Your task to perform on an android device: In the Taskeet app, export all reminders as a file.
Image 0: 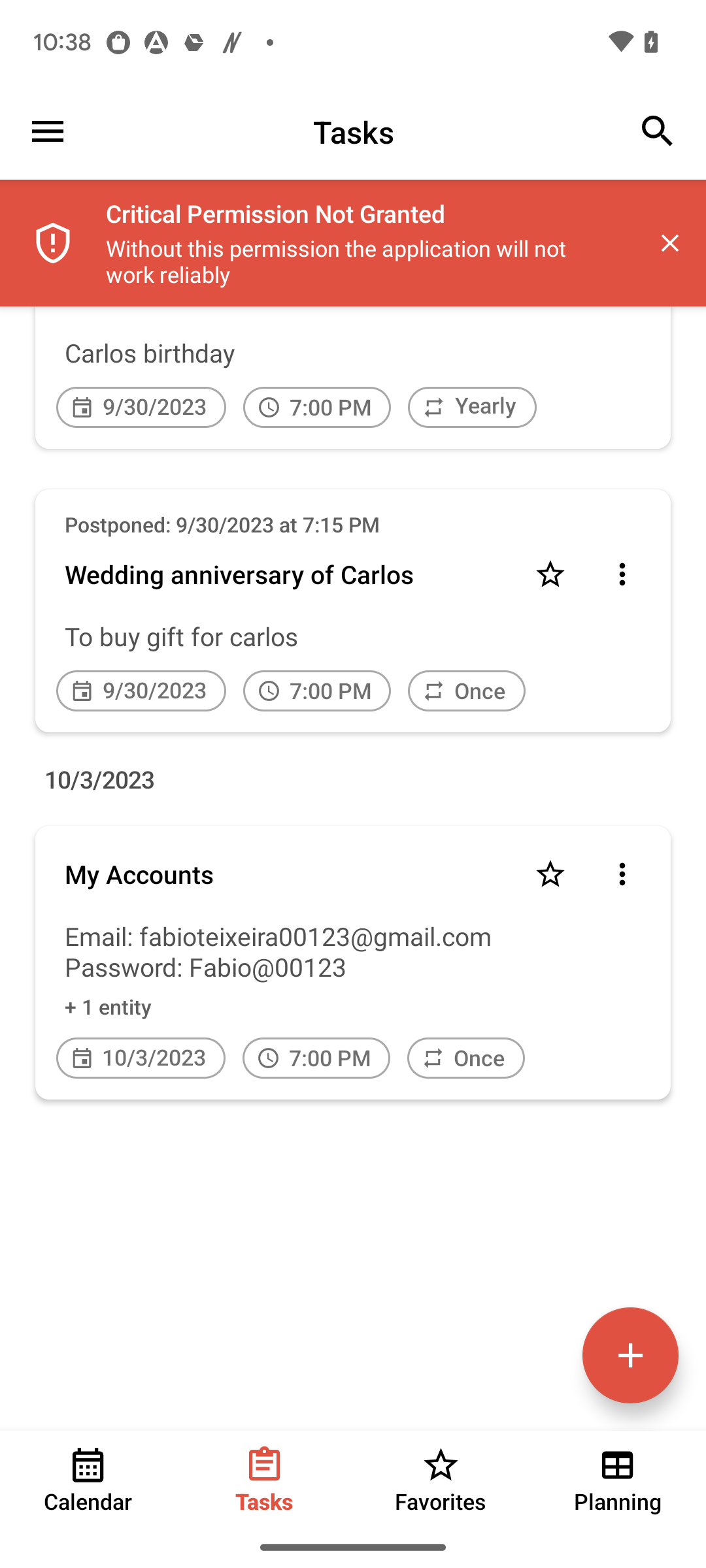
Click on the three bar menu at the top left corner of the screen
Step 0: click (353, 131)
Image 1: 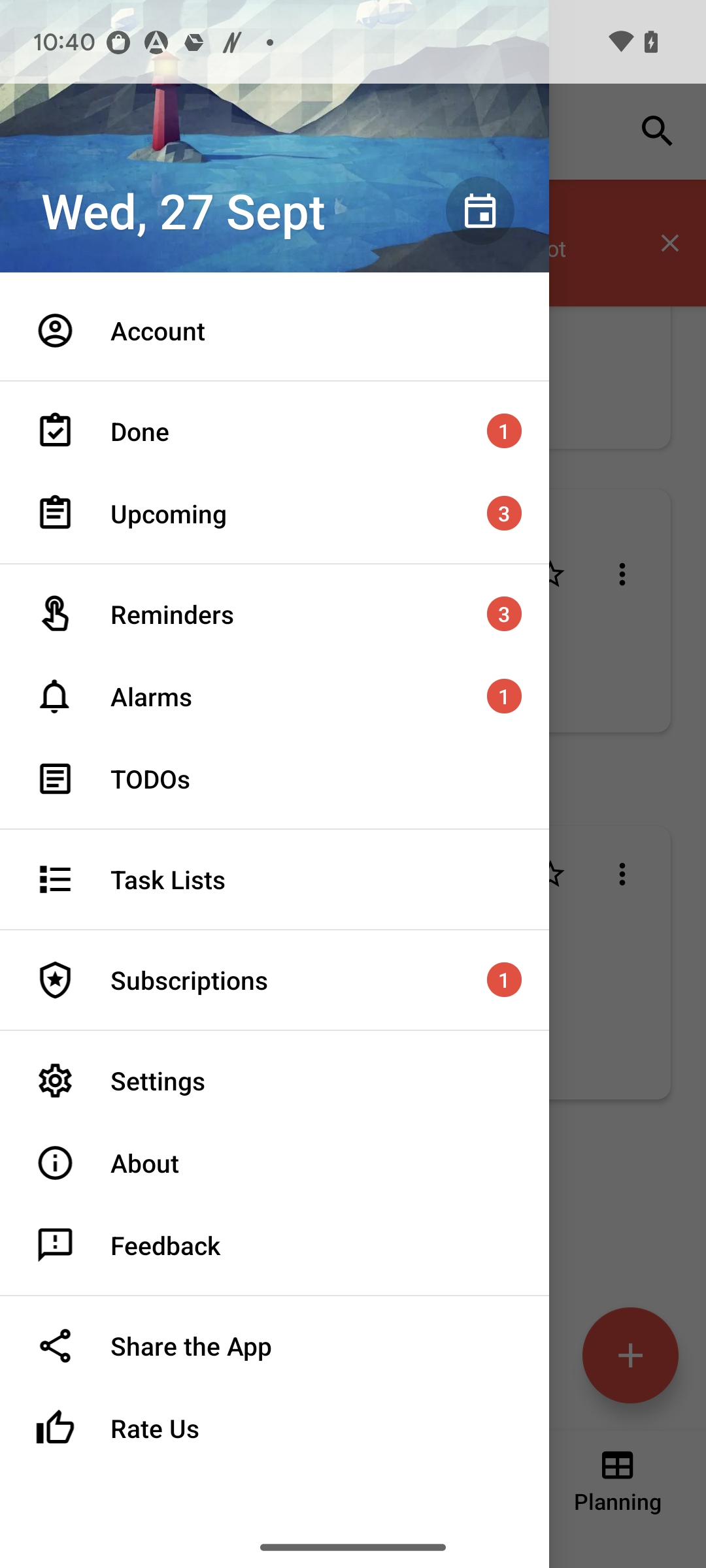
Go to the settings
Step 1: click (316, 1080)
Image 2: 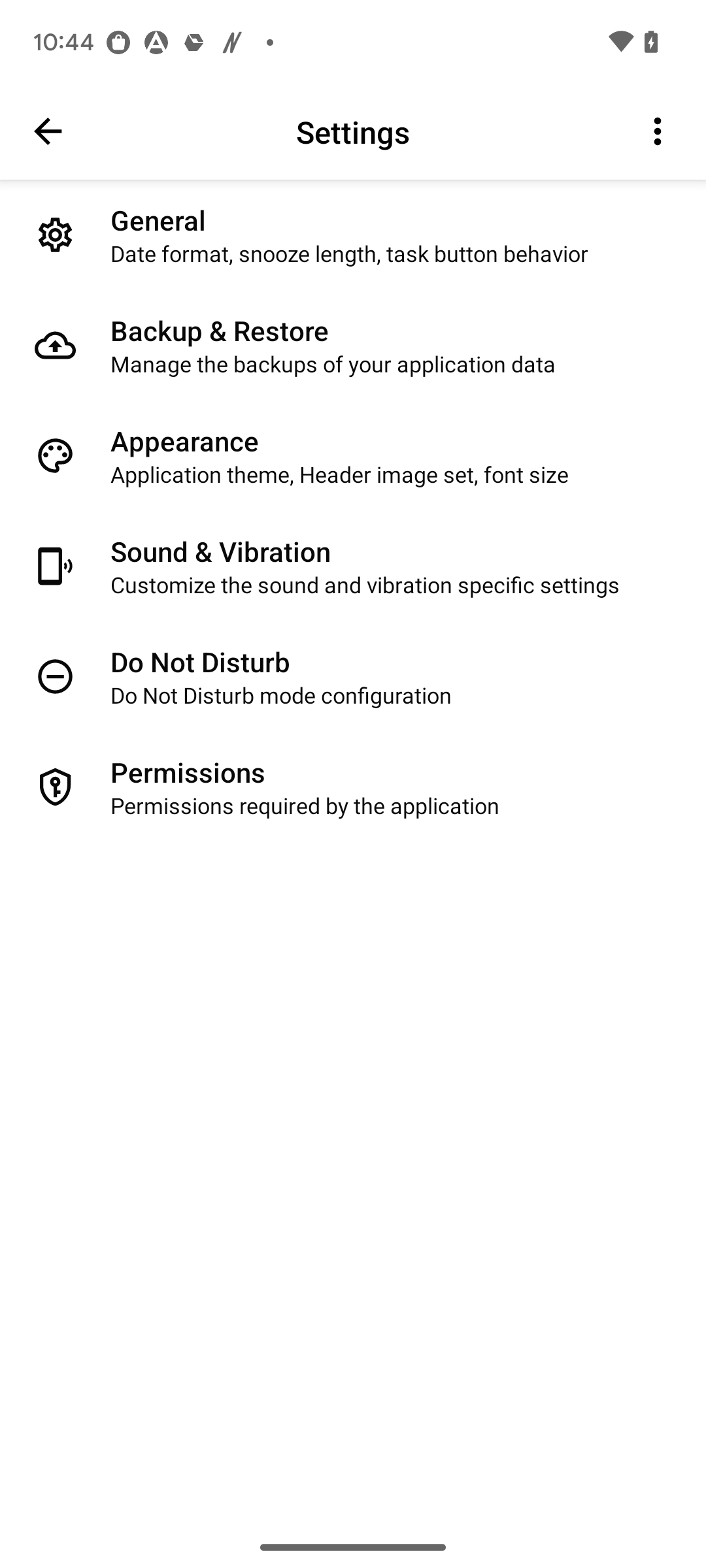
Click on the Backup & Restore
Step 2: click (220, 330)
Image 3: 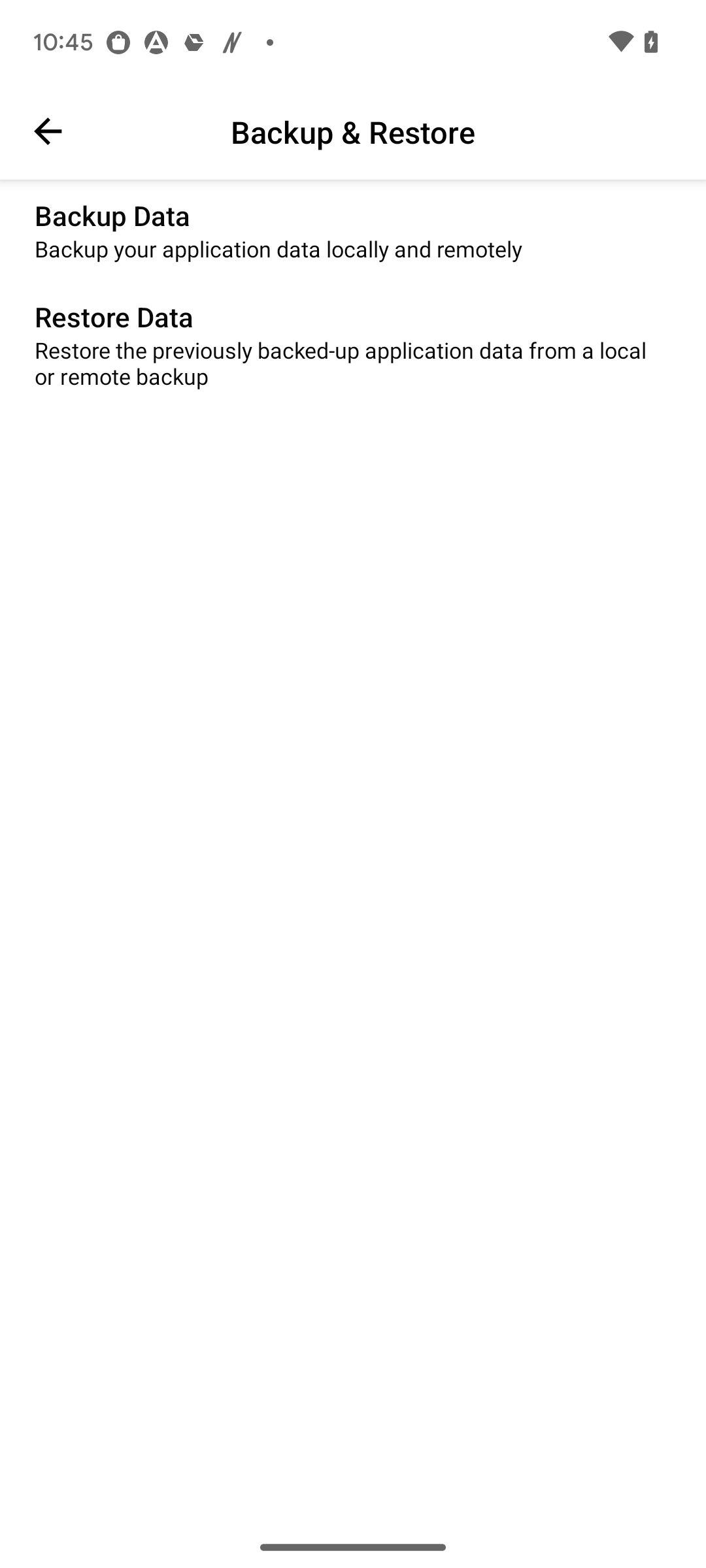
Click on Backup Data
Step 3: click (112, 215)
Image 5: 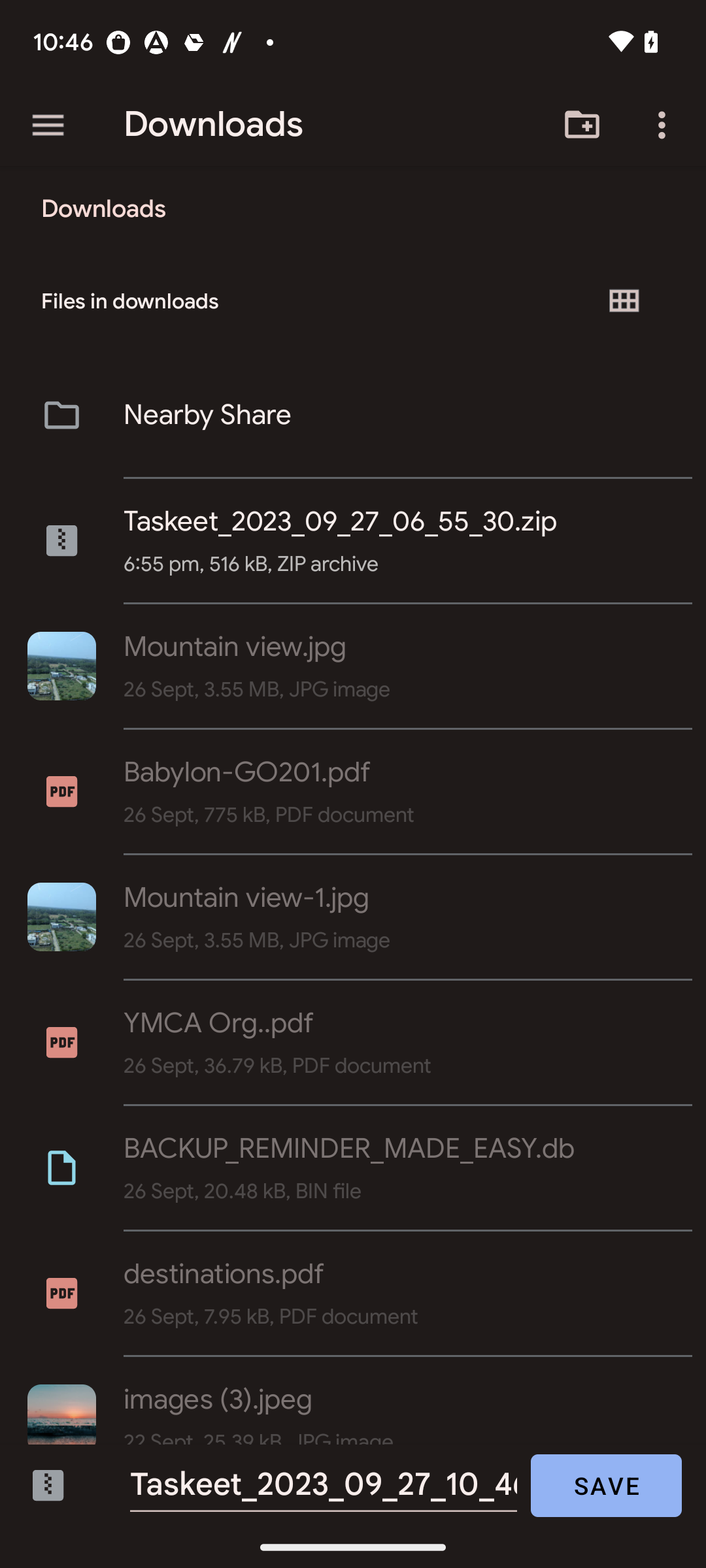
Click on Save at the bottom right corner of the screen
Step 5: click (606, 1485)
Image 6: 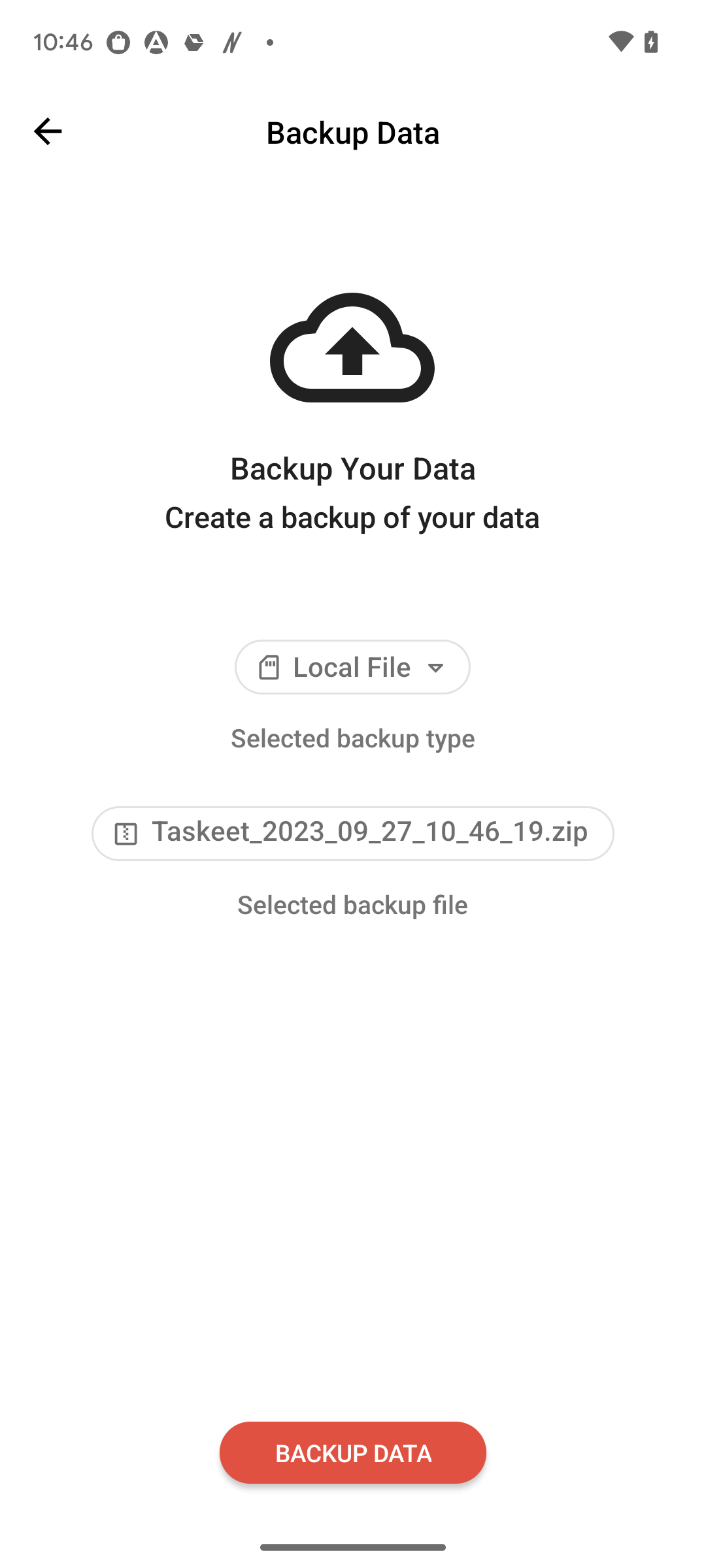
Click on BACKUP DATA
Step 6: click (353, 1452)
Image 7: 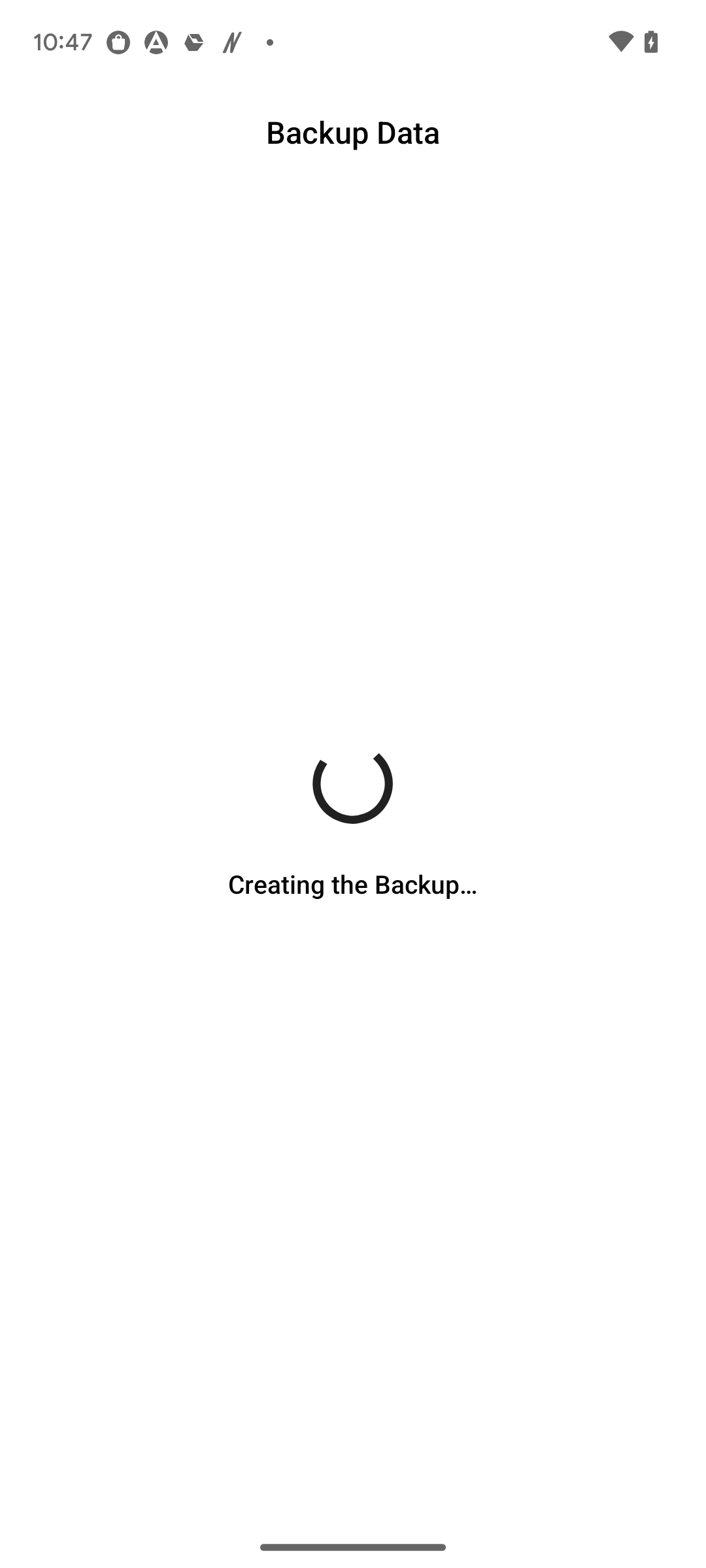
Click on BACKUP DATA
Step 7: wait